Your task to perform on an android device: On the Drive app, search for the pdf name Typhoon to know if the file is available or not in my drive storage.
Image 1: 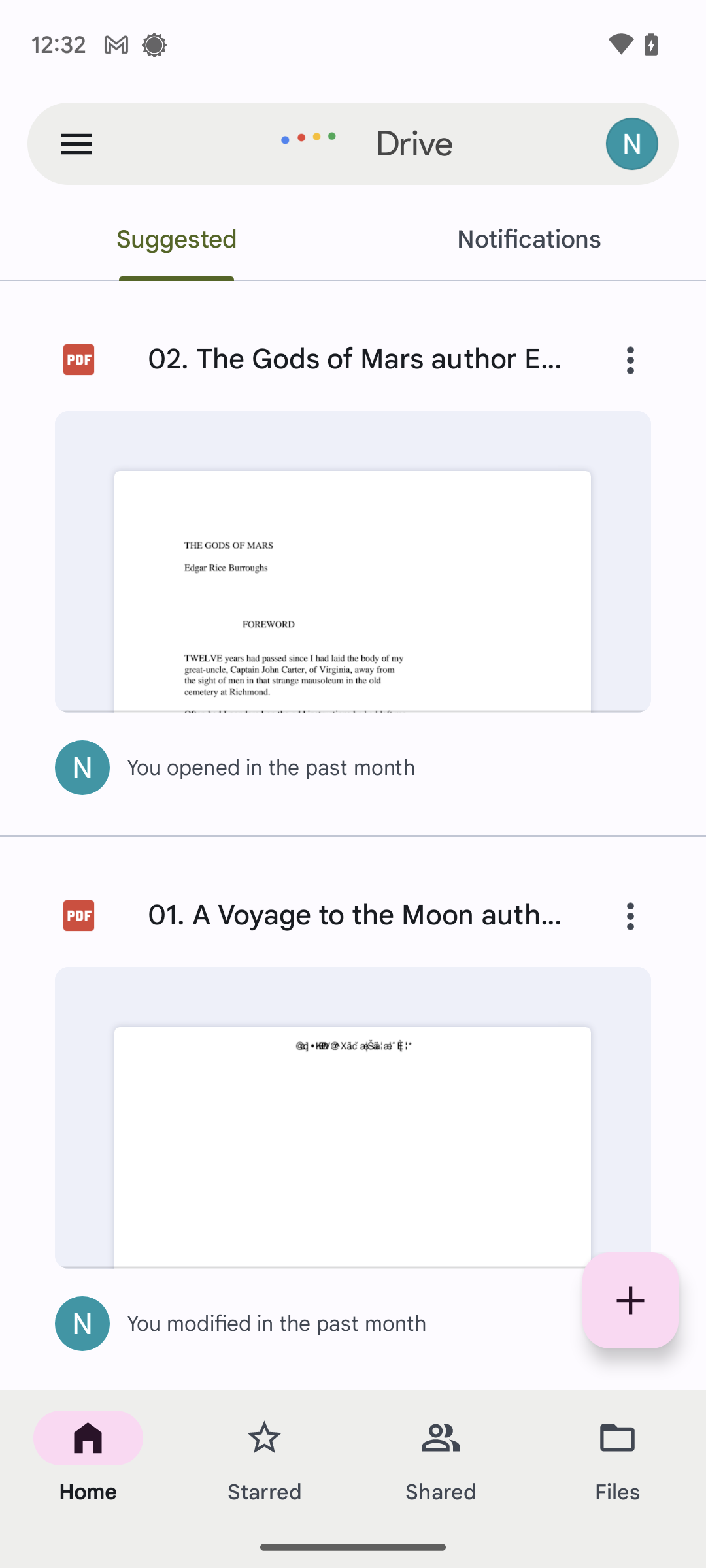
Click on the search bar at the top of the screen.
Step 1: click (353, 144)
Image 3: 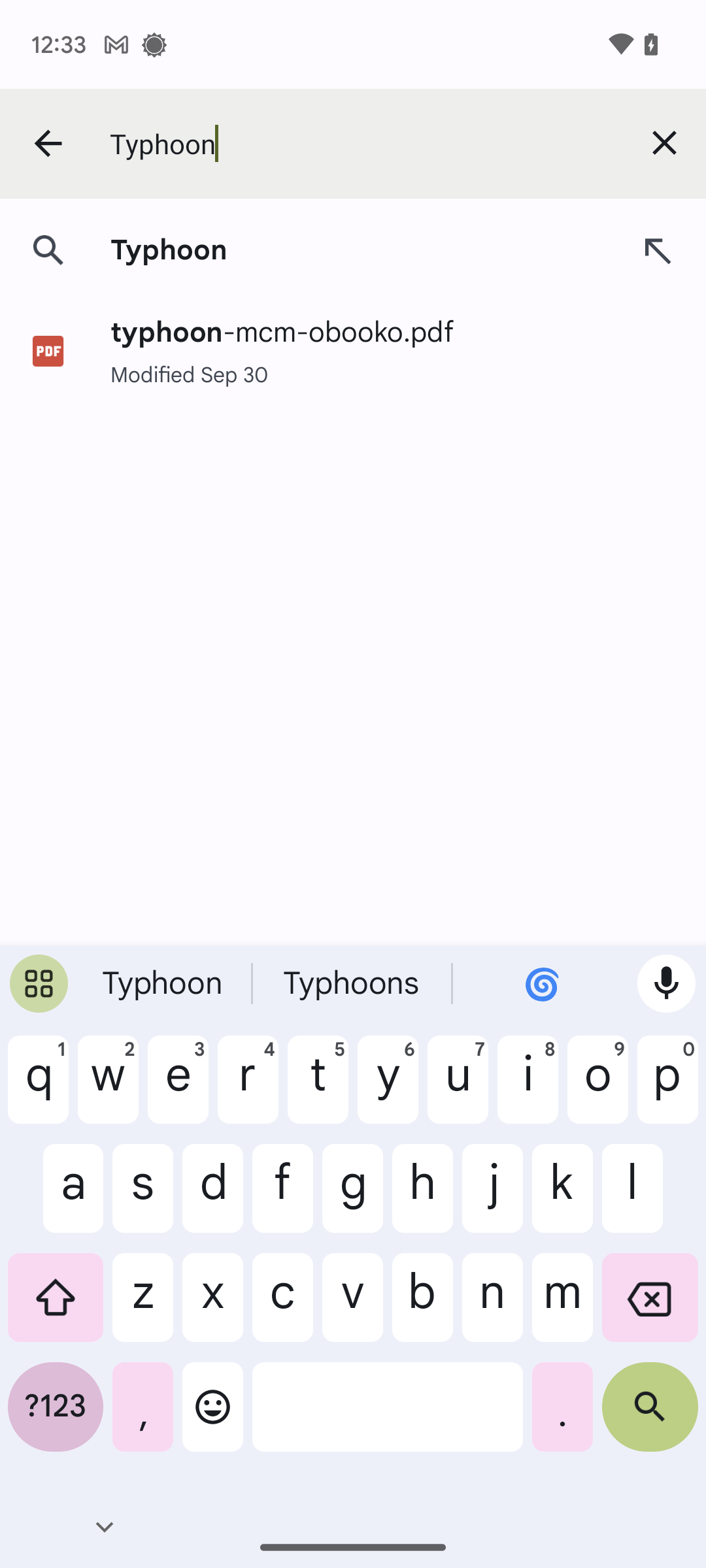
At the bottom-right corner of the keyboard, click on the search icon.
Step 3: click (650, 1417)